Your task to perform on an android device: I forgot to mention my morning routine in this document, so edit this document and mention "wake up at 6:00 am and go for a jog" in the document My Daily Routine in the Docs app.
Image 0: 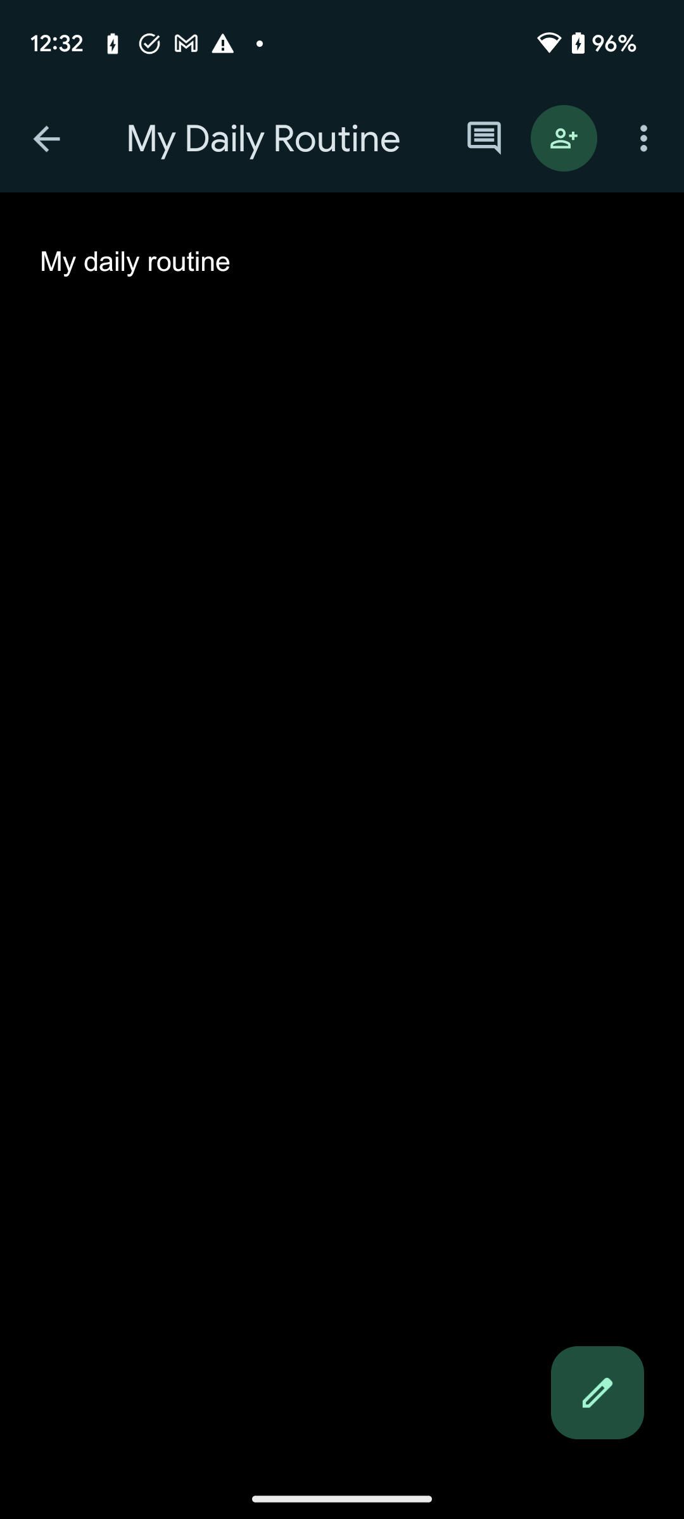
Click on the edit icon at the bottom right corner of the screen to edit this document.
Step 0: click (597, 1392)
Image 1: 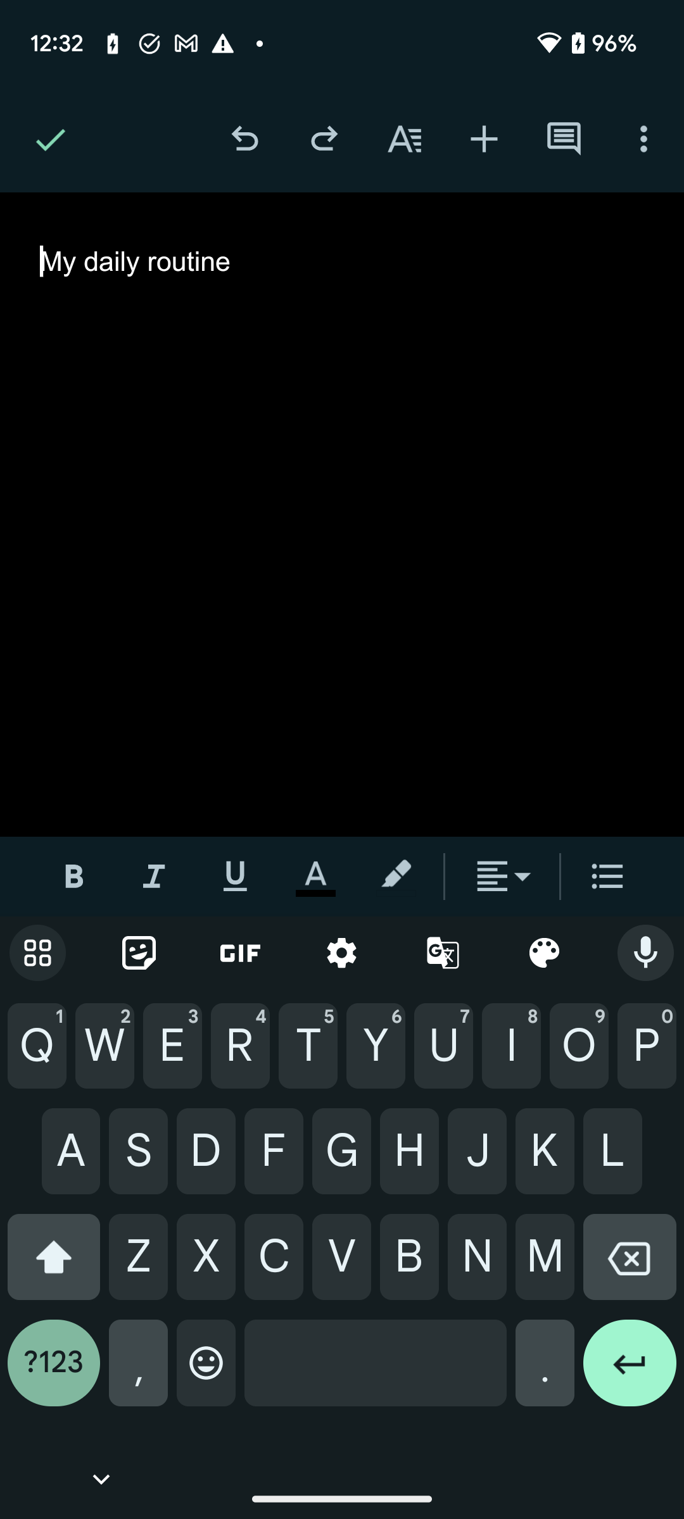
Click on the enter button icon to start a new line.
Step 1: click (630, 1373)
Image 2: 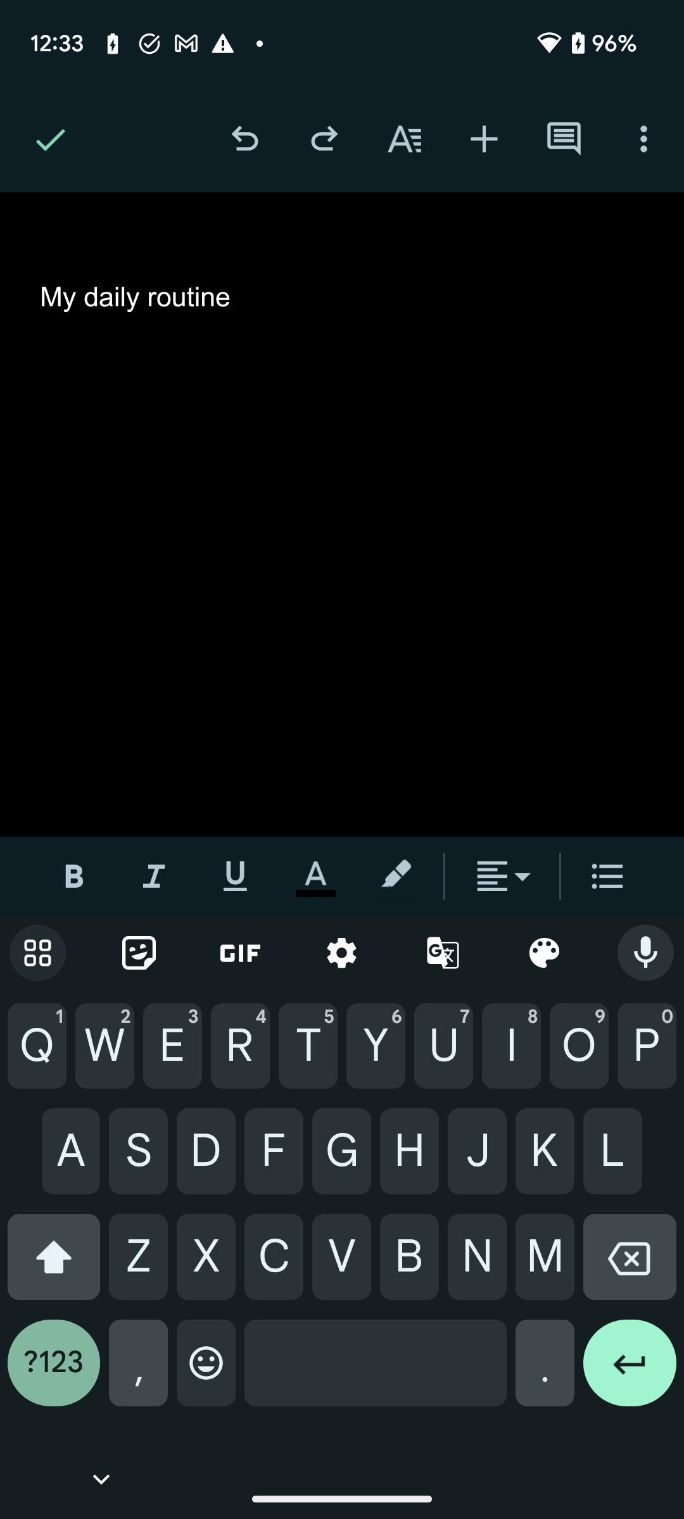
Click on the enter button icon to start a new line.
Step 2: wait
Image 3: 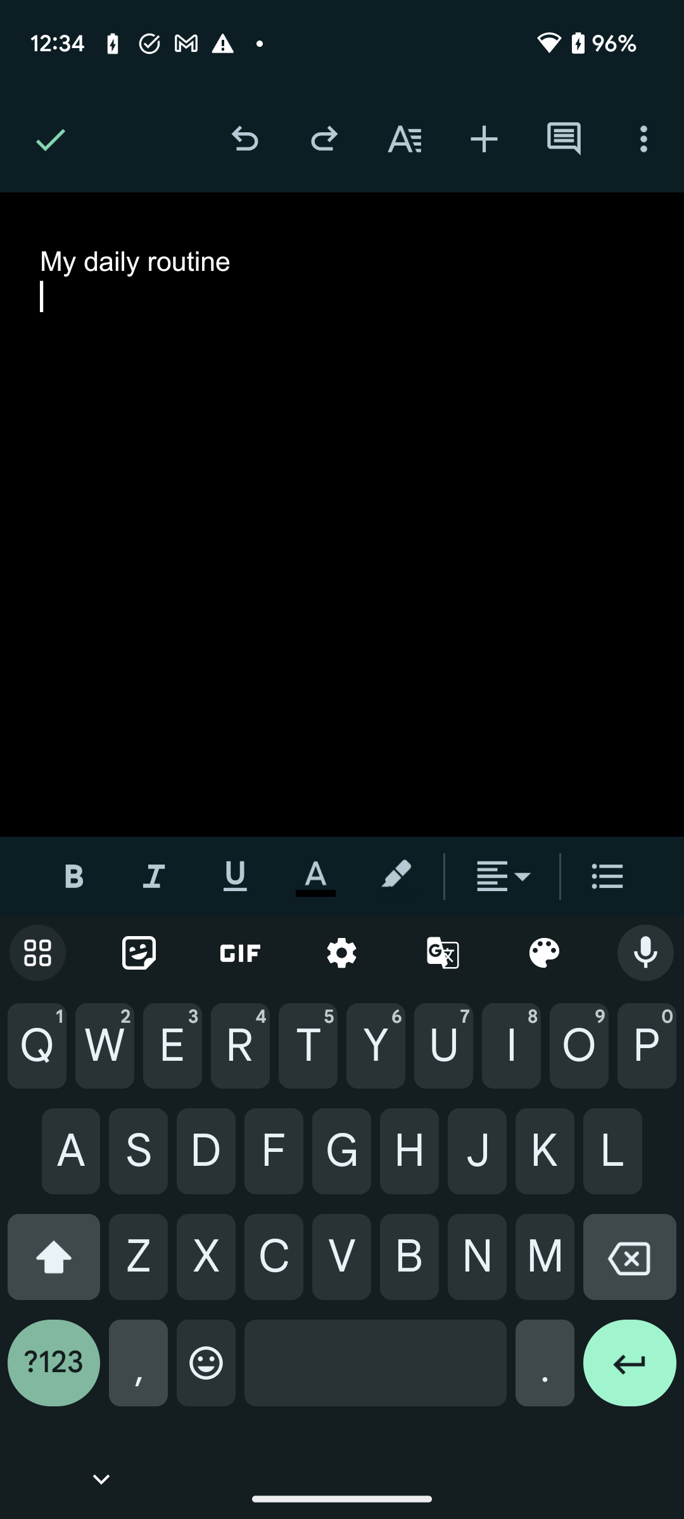
Type wake up at 6:00 am and go for a jog in this document.
Step 3: type "wake up at 6:00 am and go for a jog"